Your task to perform on an android device: I want to compose a letter to my friend Amilea Miller, asking her to come to a party.
Image 0: 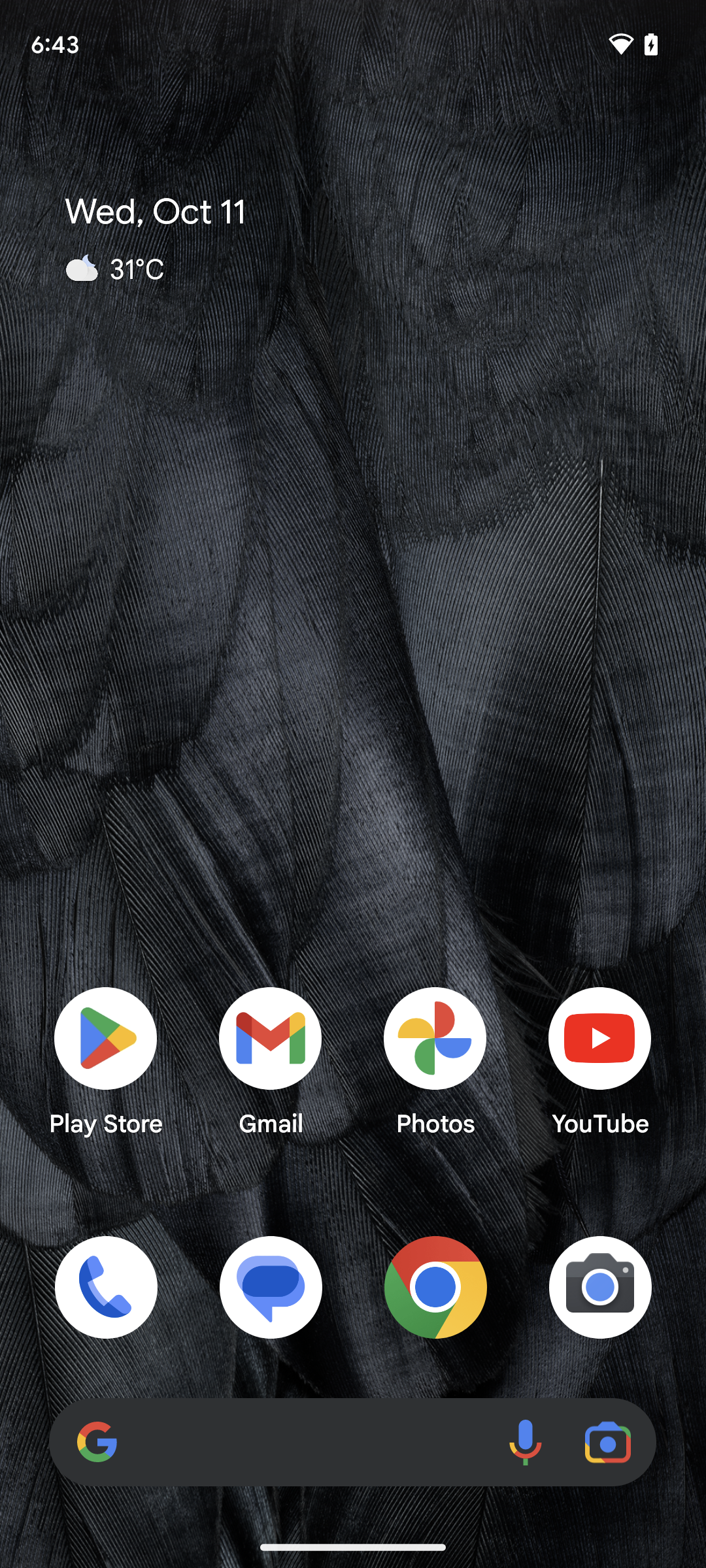
Open the Gmail app.
Step 0: open app "Gmail"
Image 1: 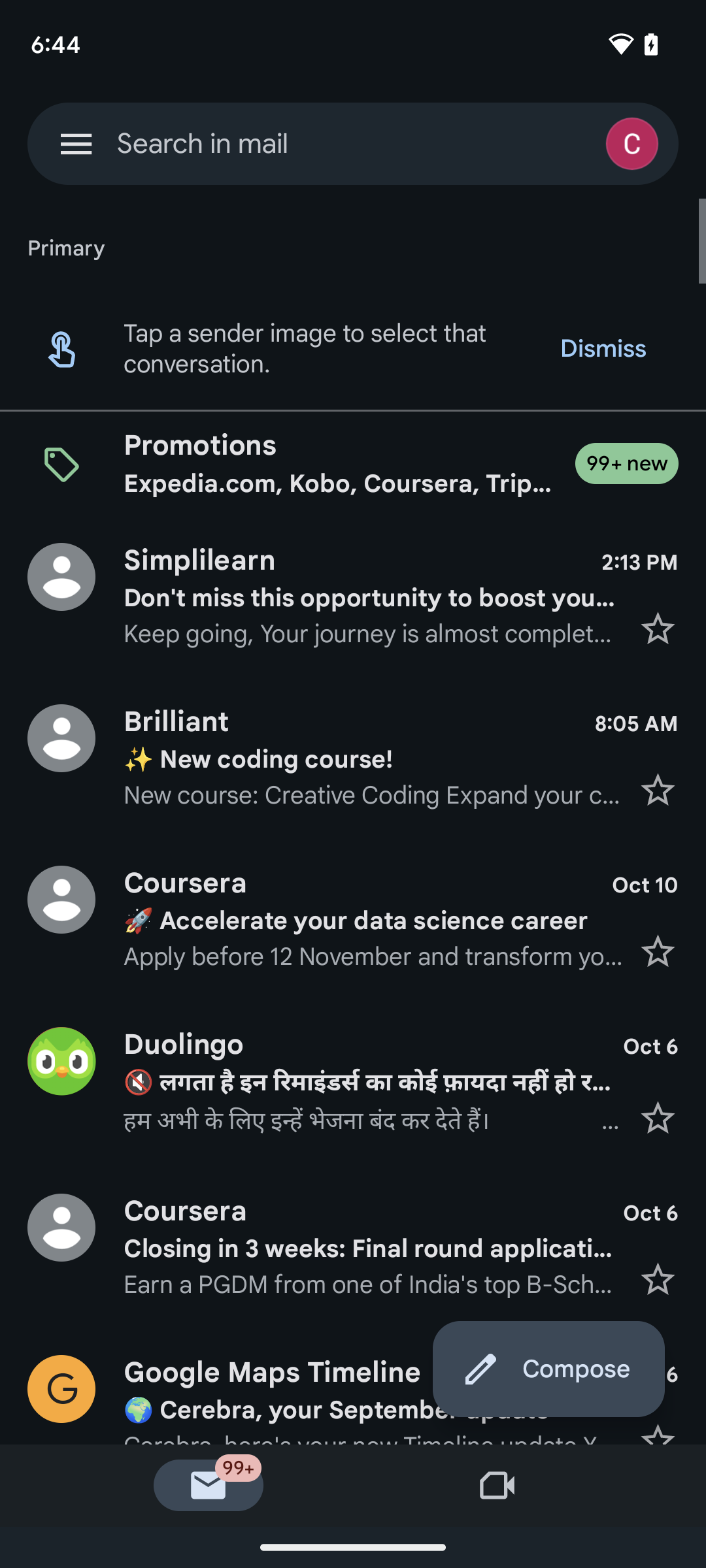
Open the Gmail app.
Step 1: wait
Image 3: 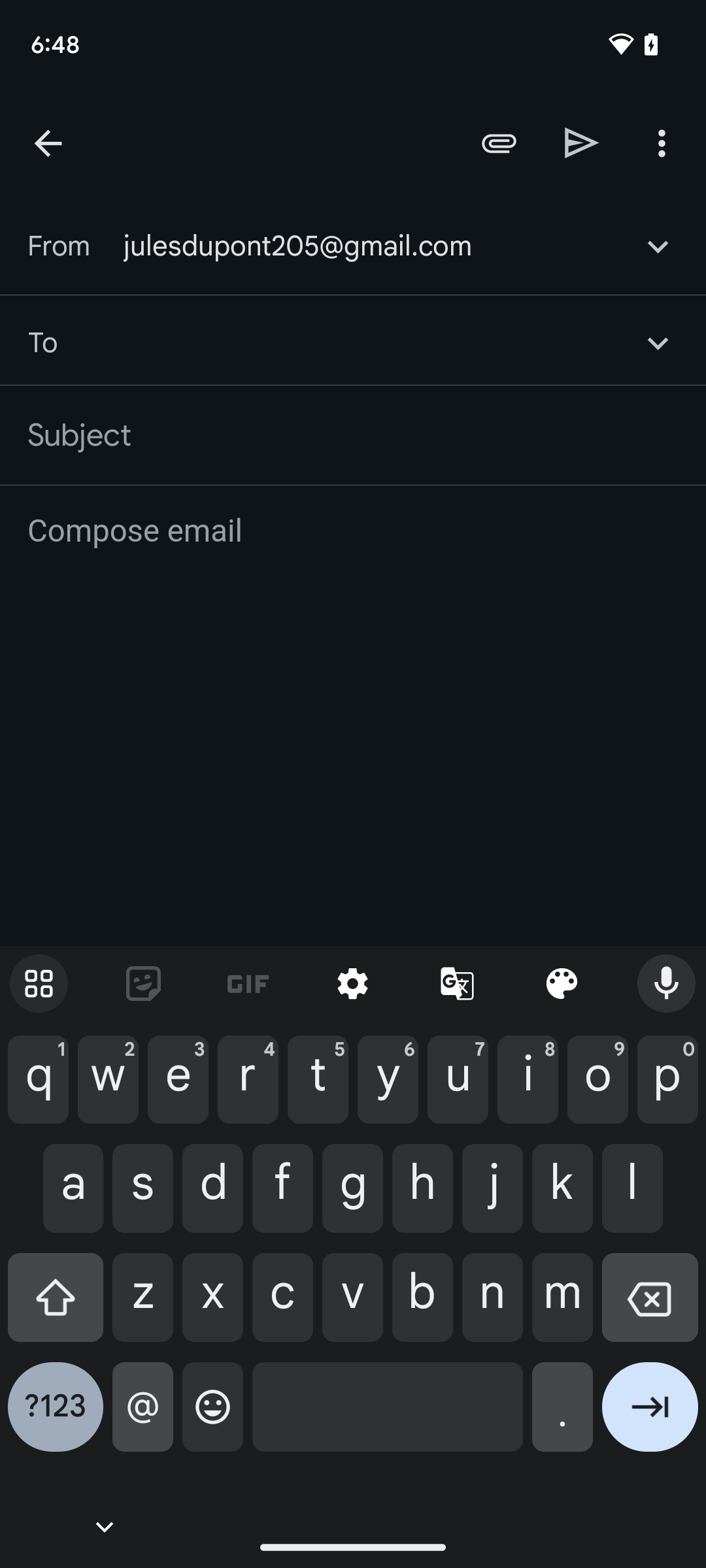
Mail to amilea.miller2709@gmail.com
Step 3: type "amilea.miller2709@gmail.com"
Image 4: 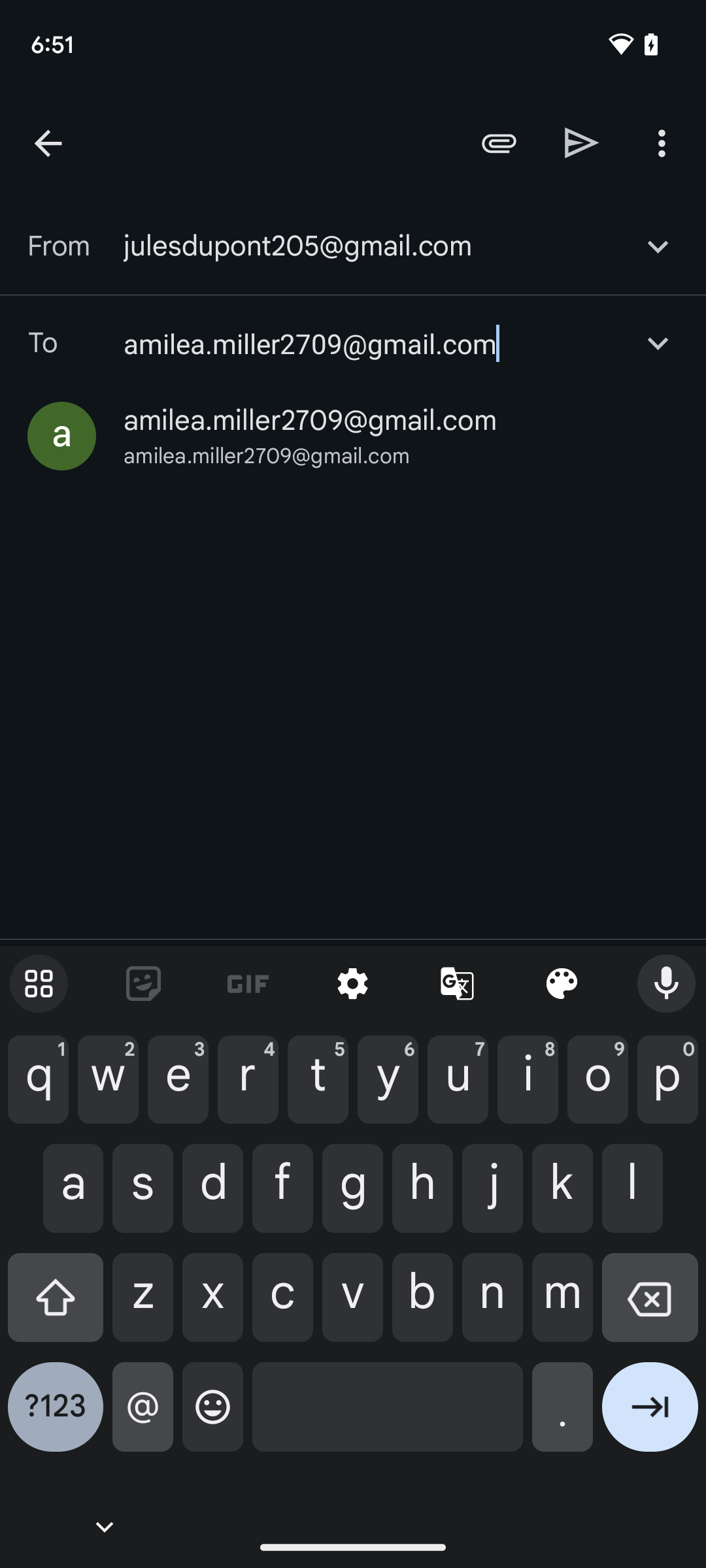
Mail to amilea.miller2709@gmail.com
Step 4: type "amilea.miller2709@gmail.com"
Image 5: 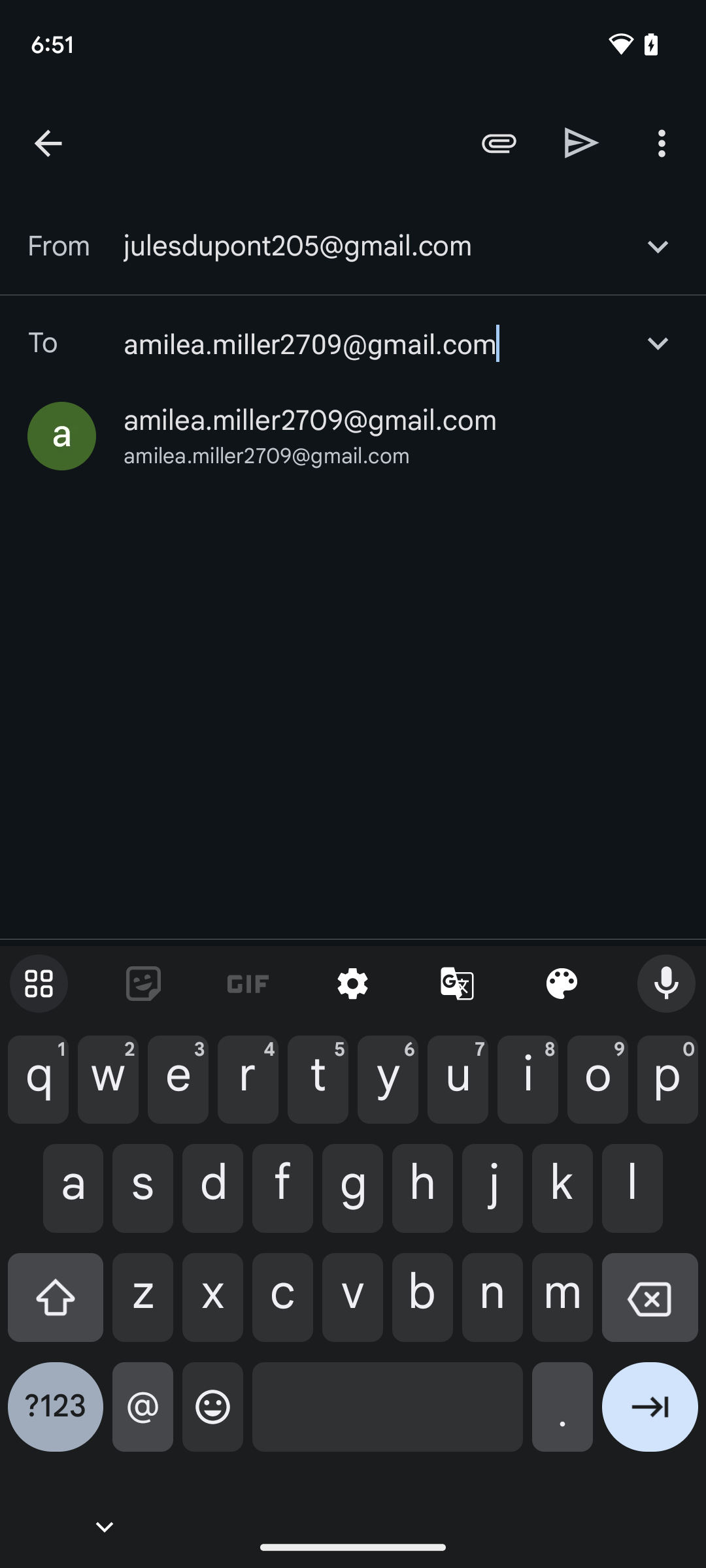
Mail to amilea.miller2709@gmail.com
Step 5: type "amilea.miller2709@gmail.com"
Image 6: 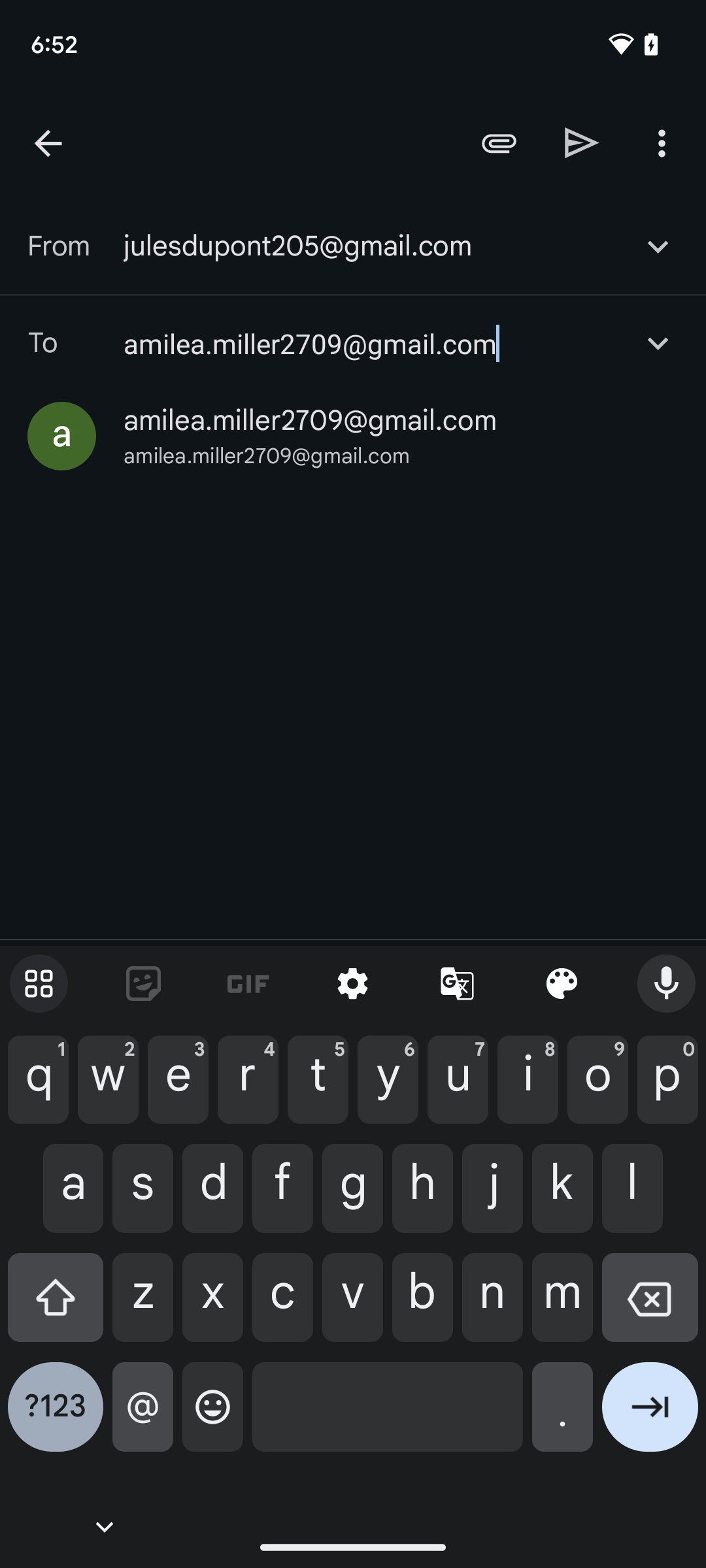
Mail to amilea.miller2709@gmail.com
Step 6: type "amilea.miller2709@gmail.com"
Image 7: 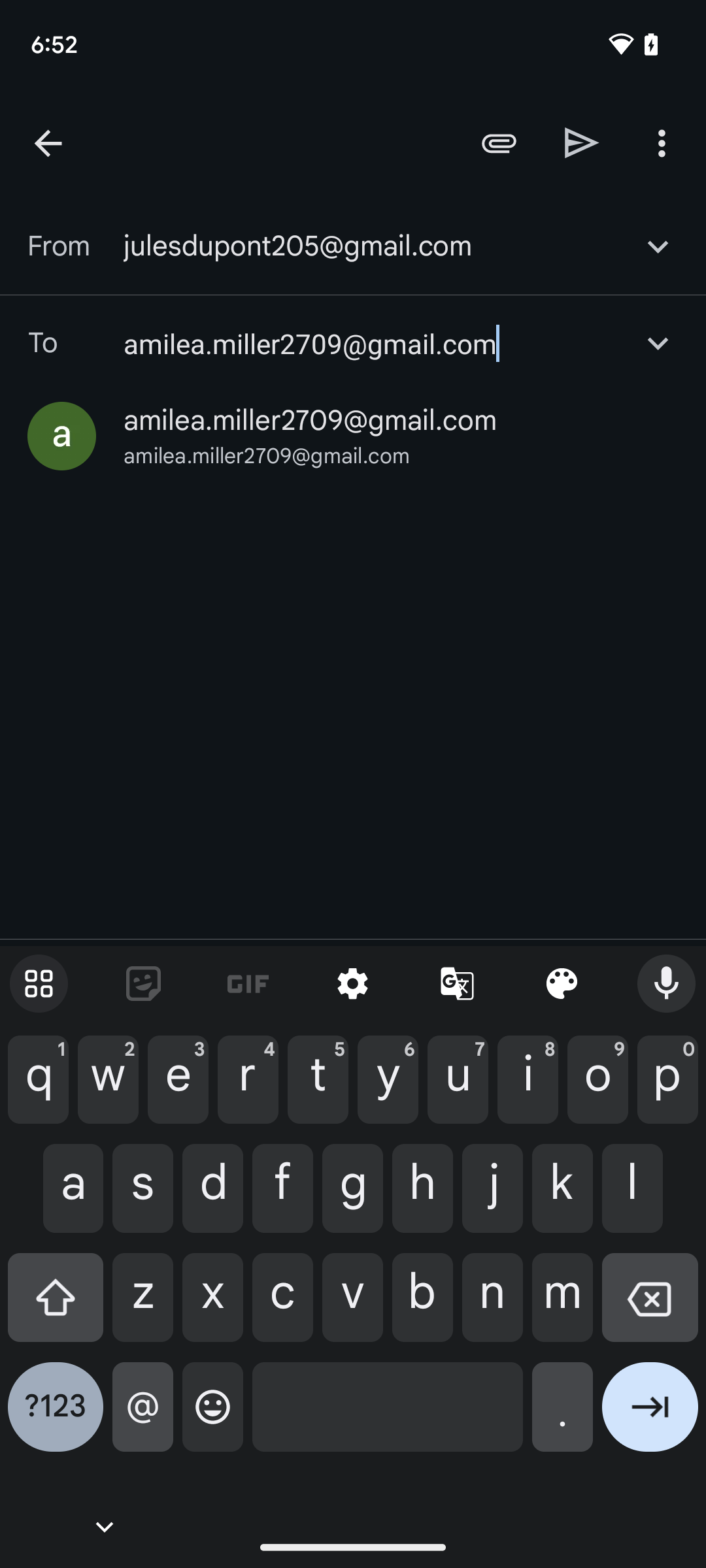
Tap on the arrow at the bottom of the reels.
Step 7: click (650, 1417)
Image 8: 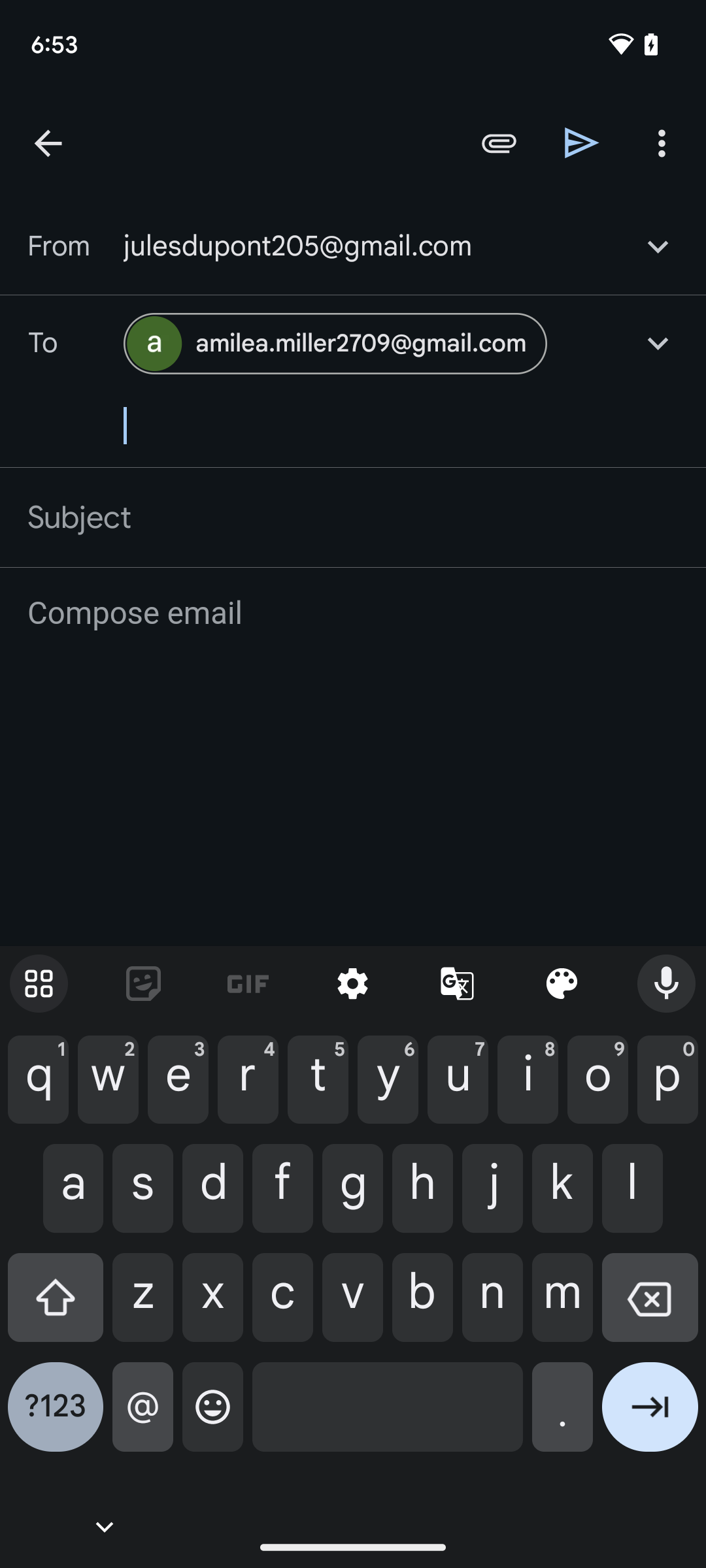
Tap on the arrow at the top of the screen.
Step 8: click (582, 142)